Your task to perform on an android device: Adjust the font size of my favorite book, "The Queen's Gambit," to 100% so that I can read my book letter properly.
Image 0: 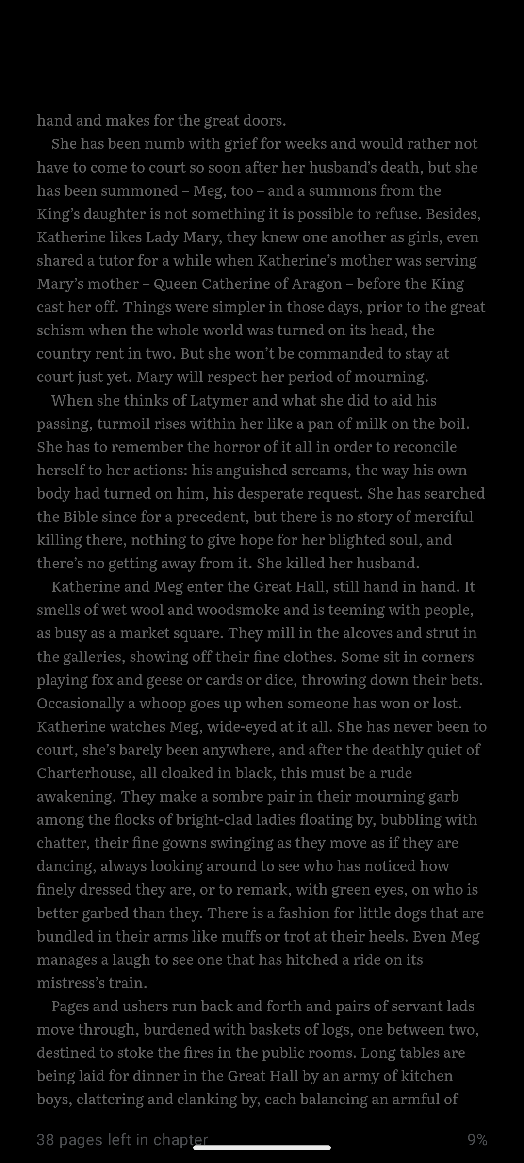
Click on the Book.
Step 0: click (262, 614)
Image 1: 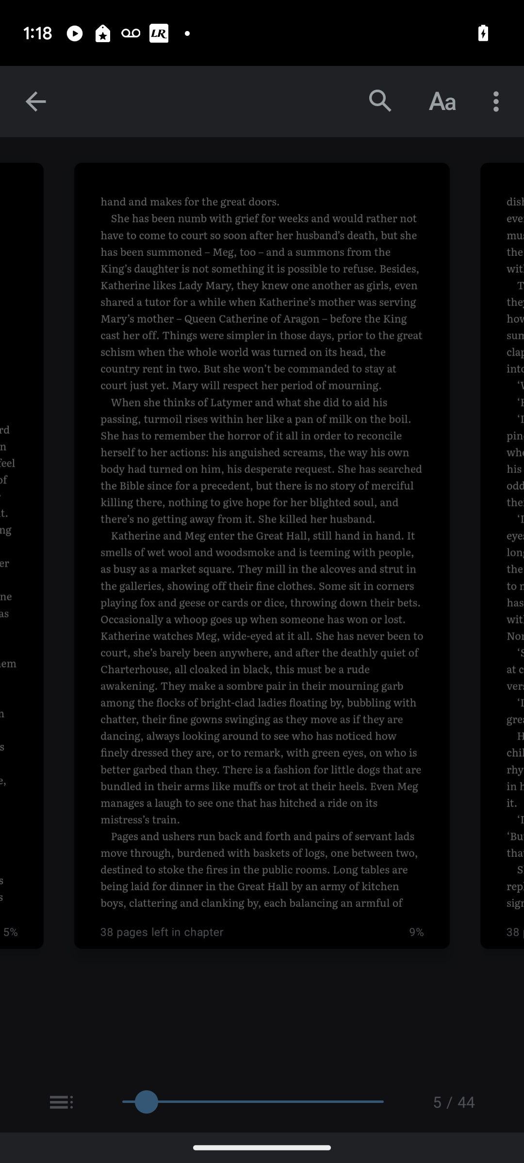
Click on the text "Aa" on the left side of the three dots on the top right corner of the screen.
Step 1: click (442, 101)
Image 2: 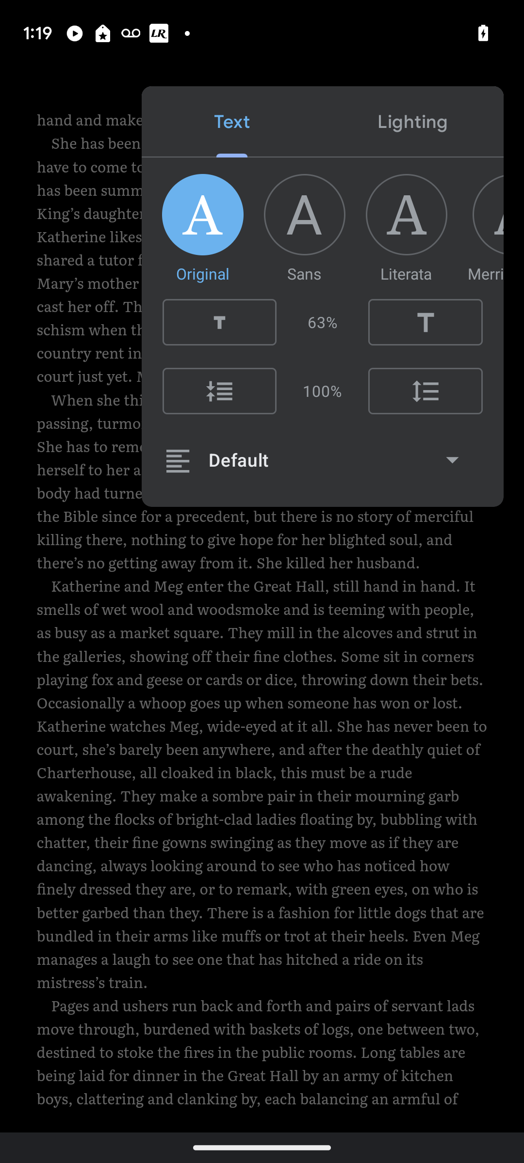
Click on the "T" on the right side of the 63% to set the font size to 100%.
Step 2: click (426, 322)
Image 3: 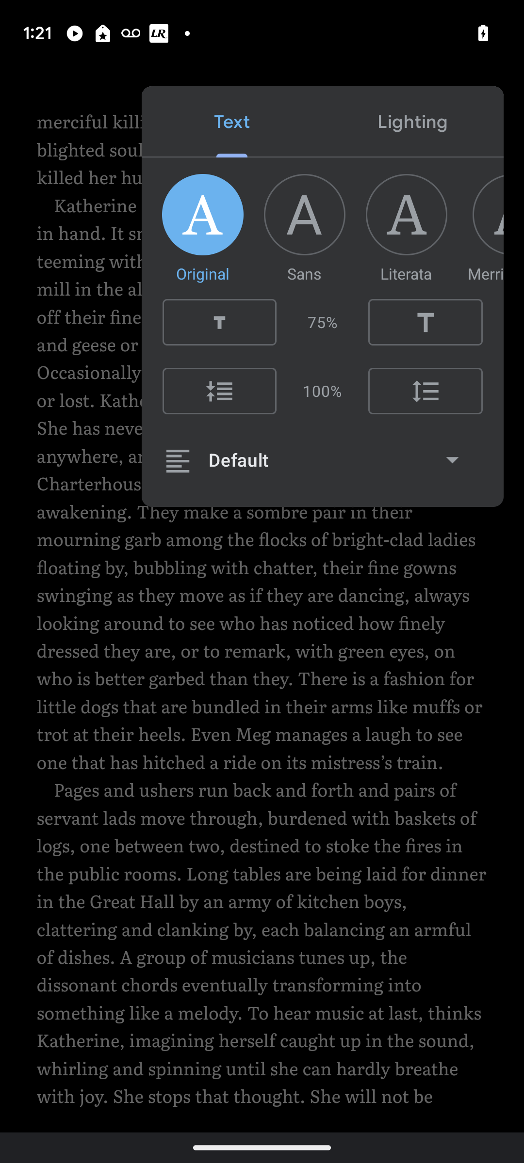
Click on the "T" on the right side of the 63% to set the font size to 100%.
Step 3: click (426, 322)
Image 4: 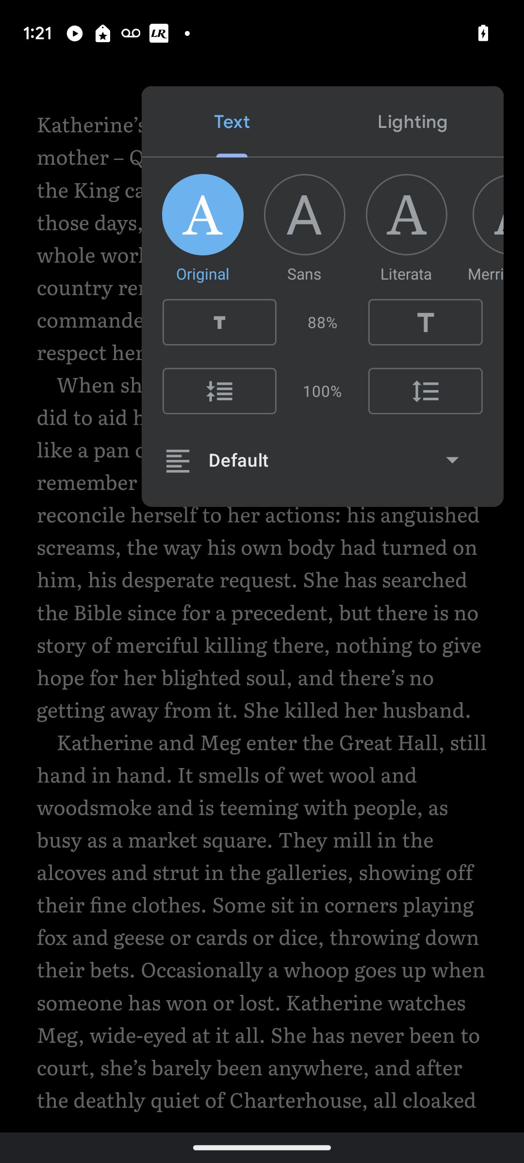
Click on the "T" on the right side of the 63% to set the font size to 100%.
Step 4: click (426, 322)